Your task to perform on an android device: I want to delete the alarm set on the Simple Alarm app for 5.30 pm to go to the gym.
Image 0: 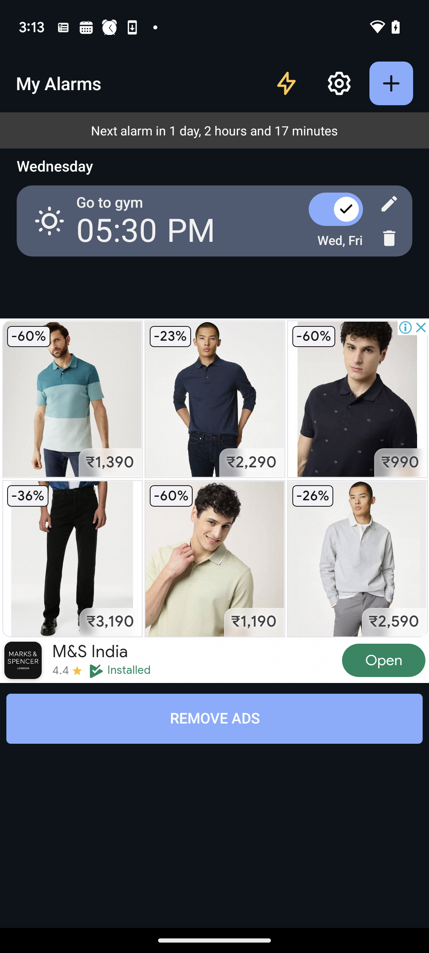
Click on the delete icon.
Step 0: click (389, 238)
Image 1: 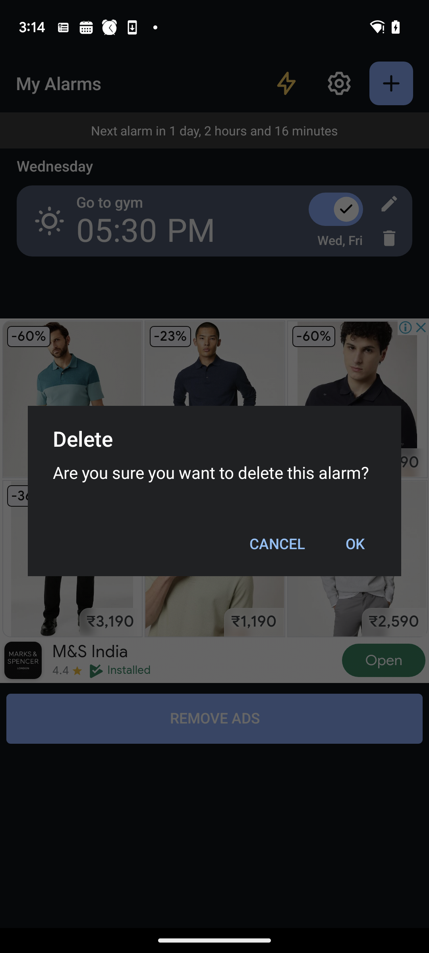
Click on OK
Step 1: click (355, 544)